Your task to perform on an android device: i want to share this file with my buddy  Coledbwpersonatest@gmail.com in the sketchbook app
Image 0: 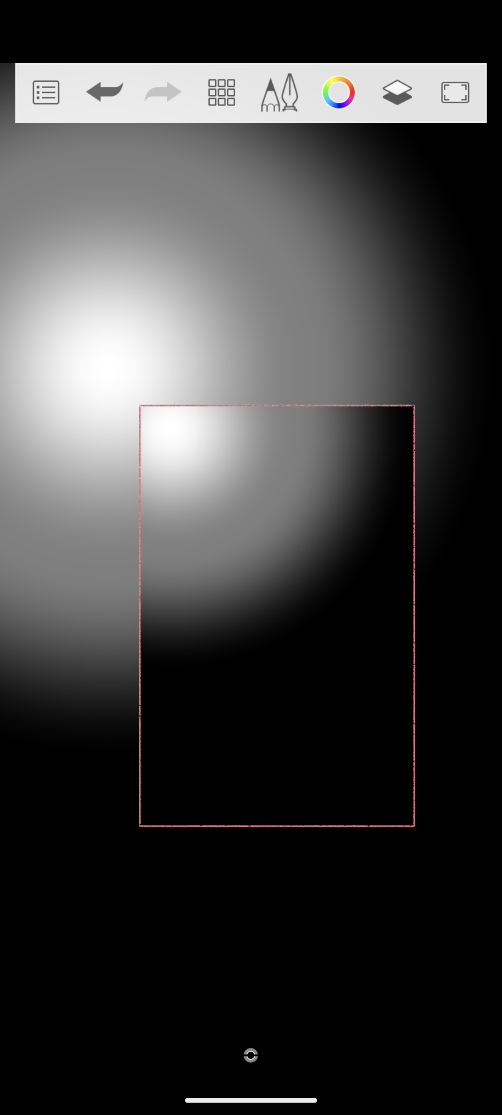
Click on the three dots icon at the top left corner of the screen 
Step 0: click (46, 92)
Image 1: 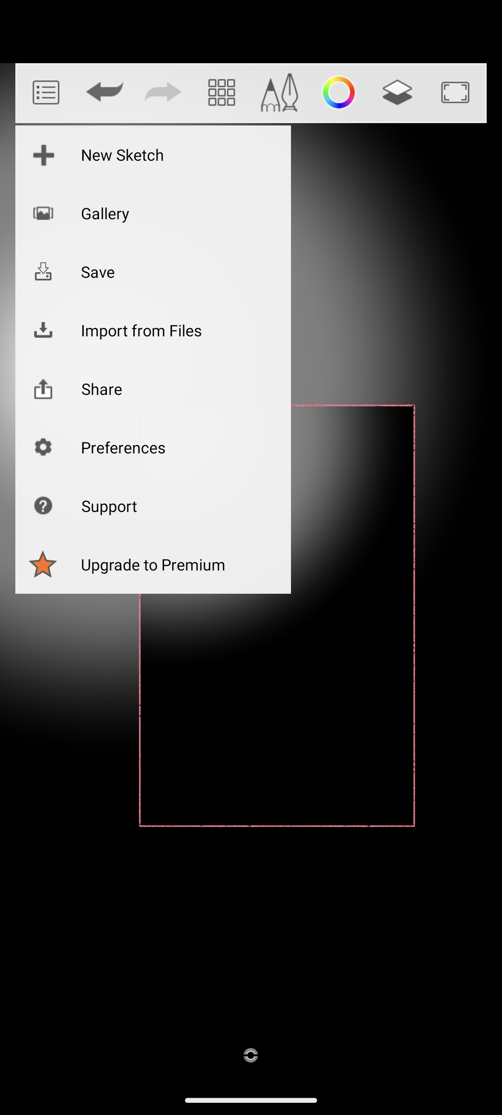
Click on the share option 
Step 1: click (152, 388)
Image 2: 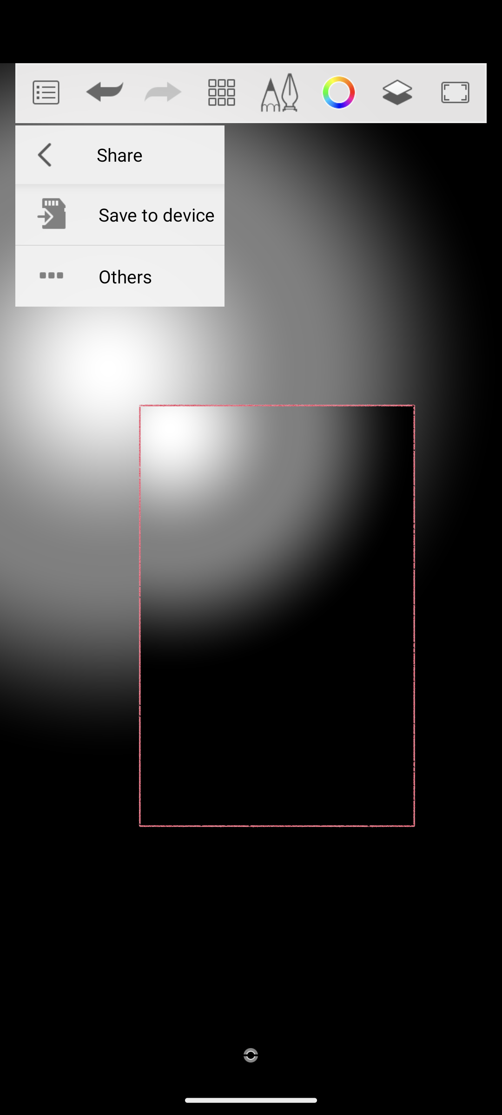
Click on the others option 
Step 2: click (125, 276)
Image 3: 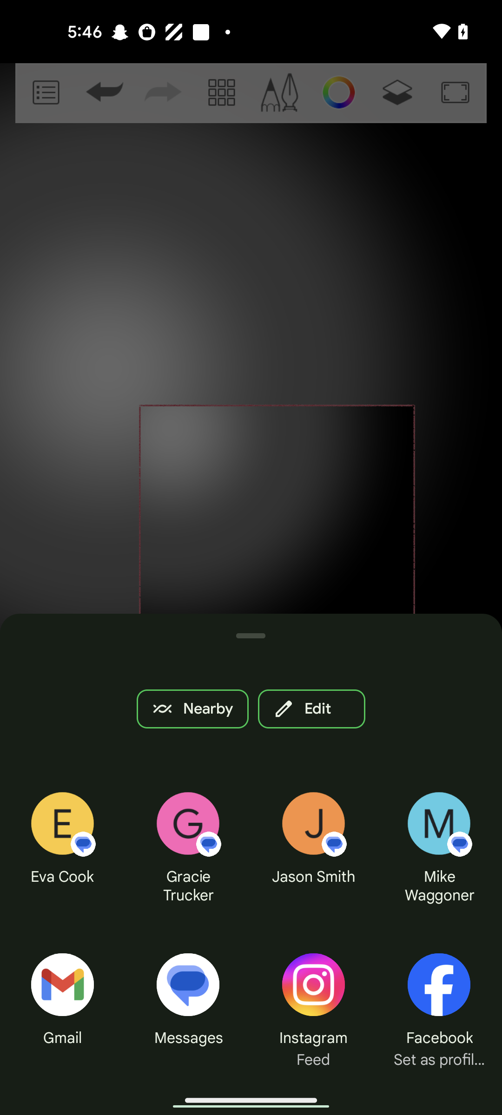
Click on the gmail option 
Step 3: click (63, 1003)
Image 4: 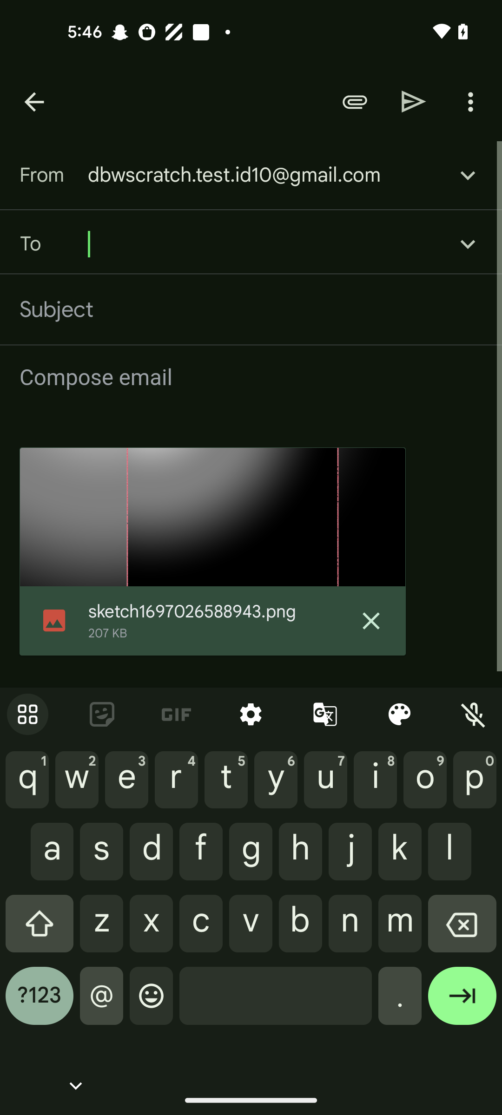
Enter a email as Coledbwpersonatest@gmail.com
Step 4: type "Coledbwpersonatest@gmail.com"
Image 5: 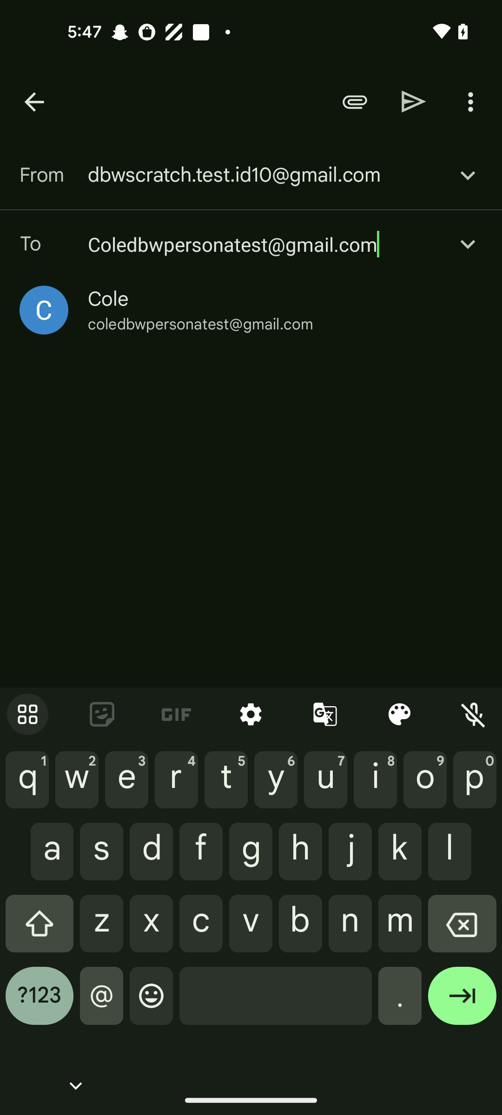
Click on the send icon 
Step 5: click (414, 101)